Your task to perform on an android device: Filter the search for smart home speakers by the Google brand on the eBay app.
Image 0: 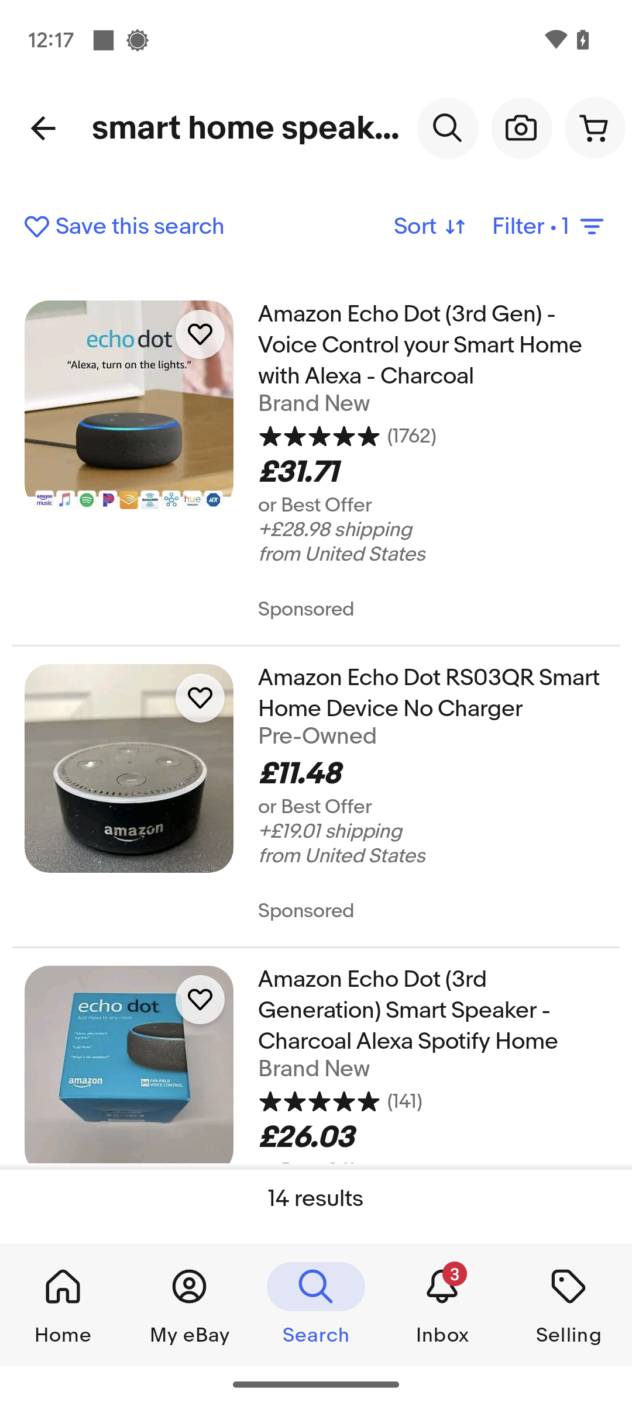
Click on the filters tab at the top-right of the screen.
Step 0: click (549, 227)
Image 1: 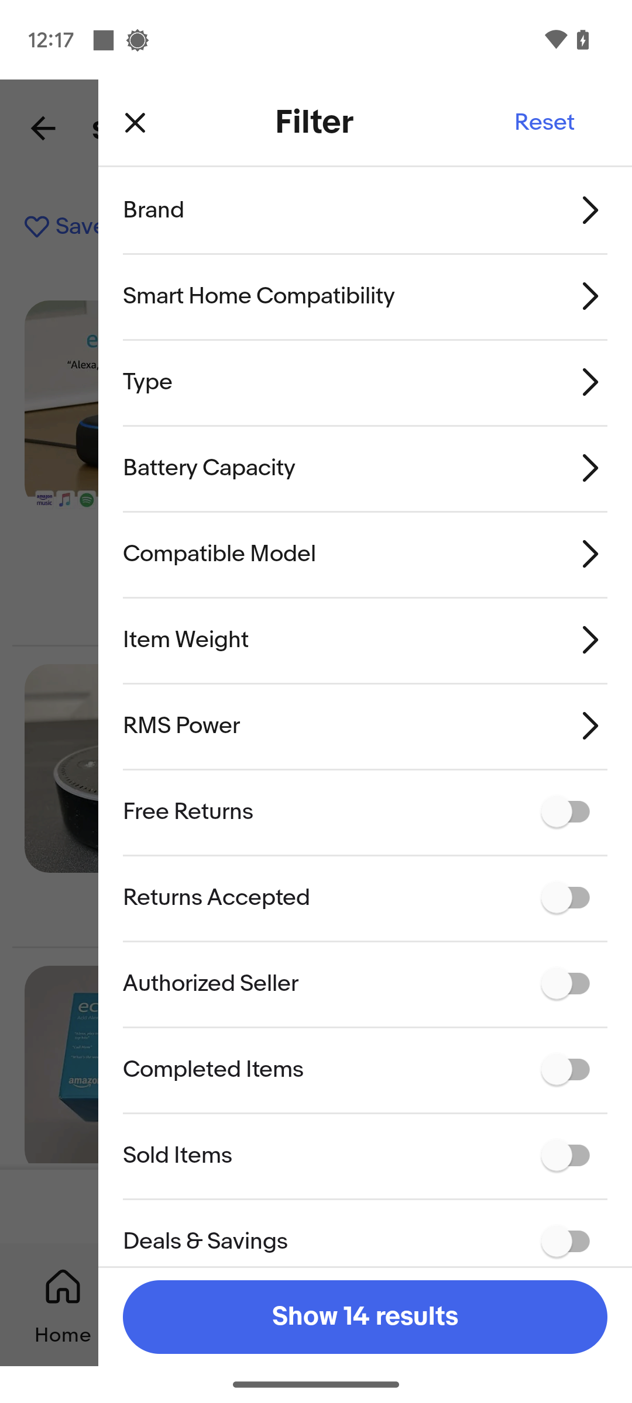
Click on the reset tab at the top-right of the screen.
Step 1: click (521, 127)
Image 2: 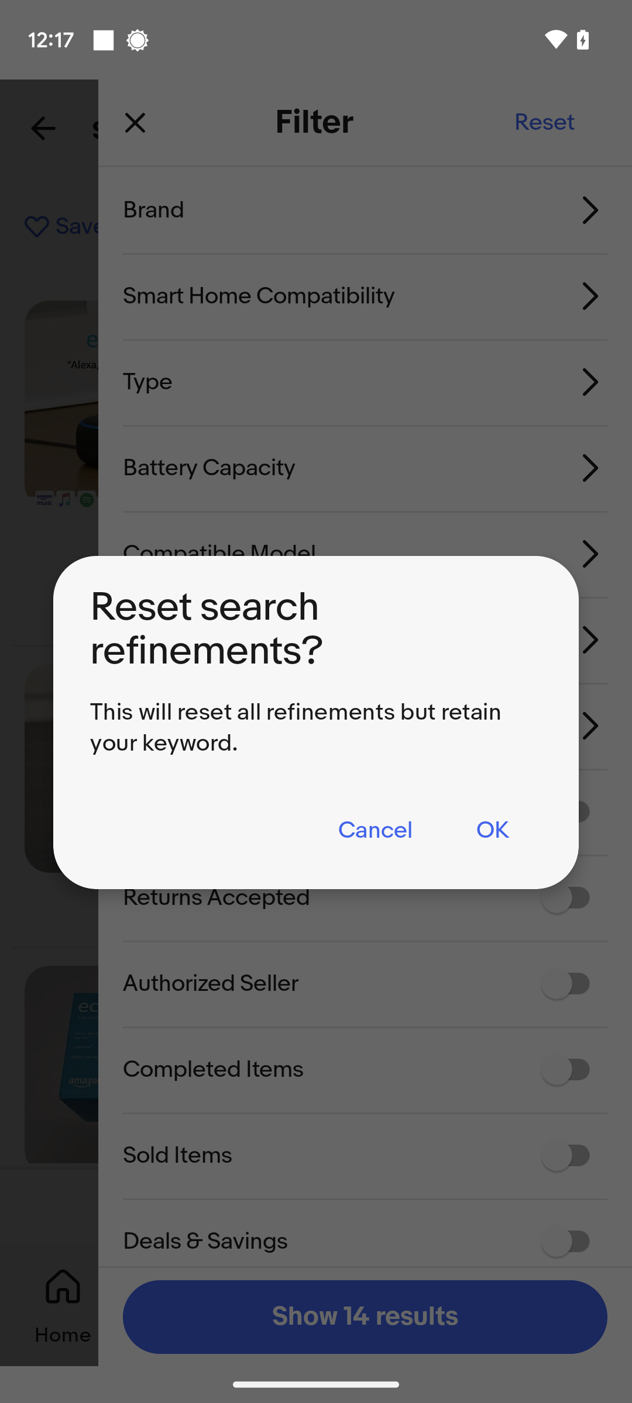
Click on OK.
Step 2: click (492, 831)
Image 3: 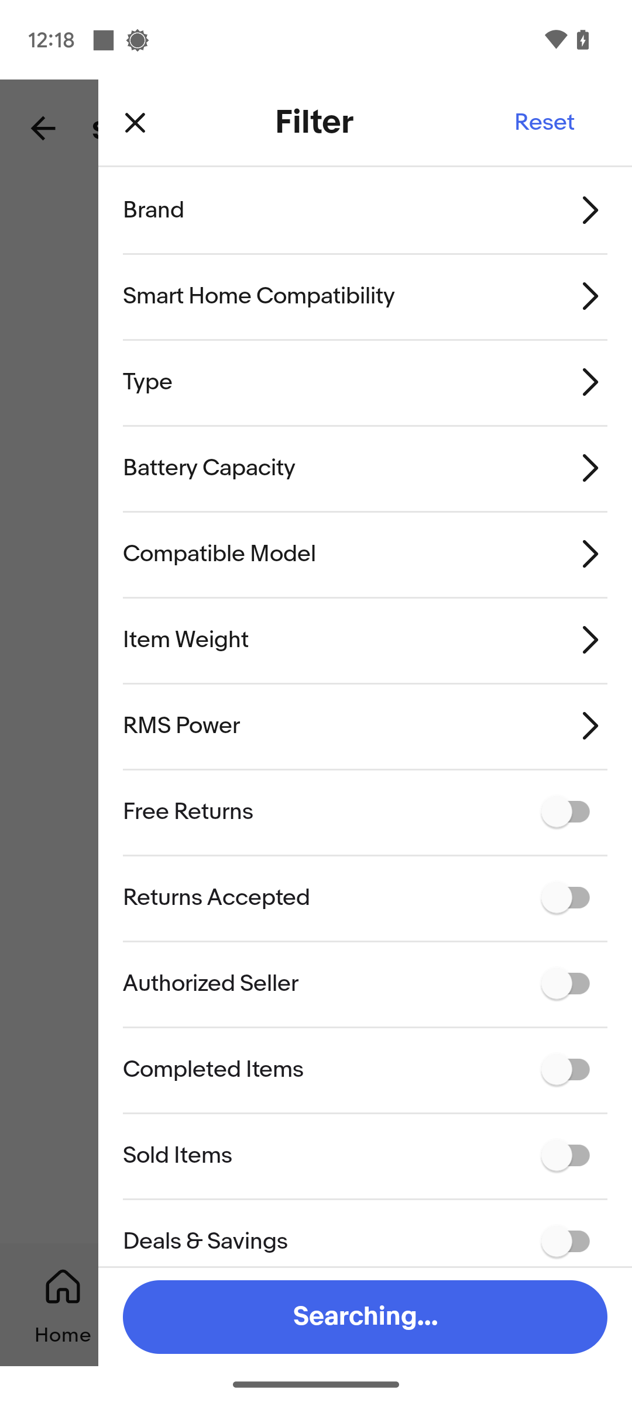
Click on OK.
Step 3: wait
Image 4: 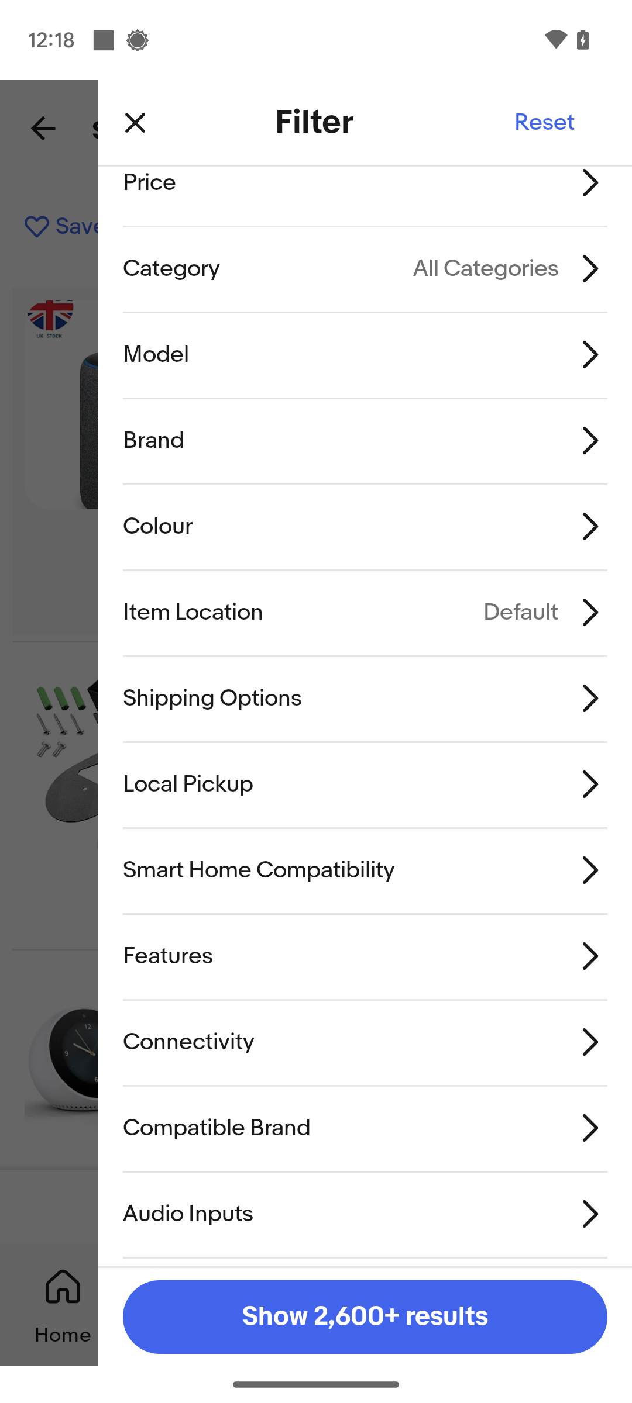
Click on the Brands tab.
Step 4: click (432, 441)
Image 5: 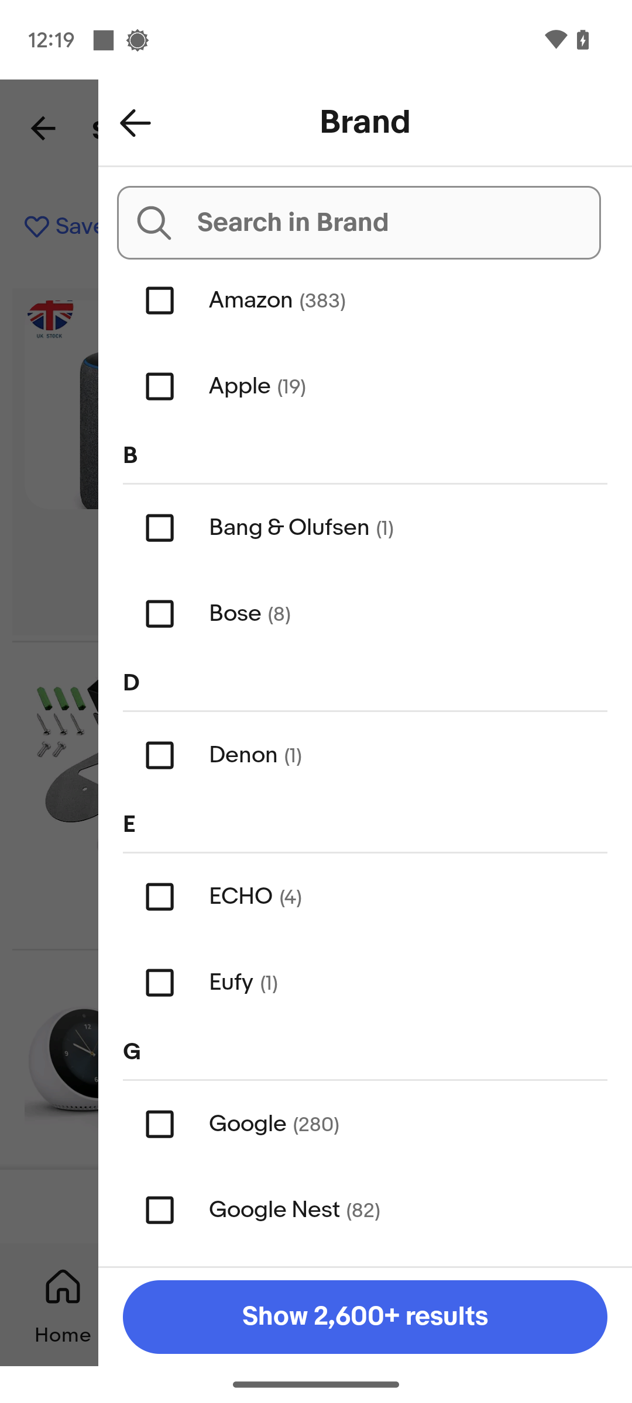
Select the Google brand.
Step 5: click (432, 1109)
Image 6: 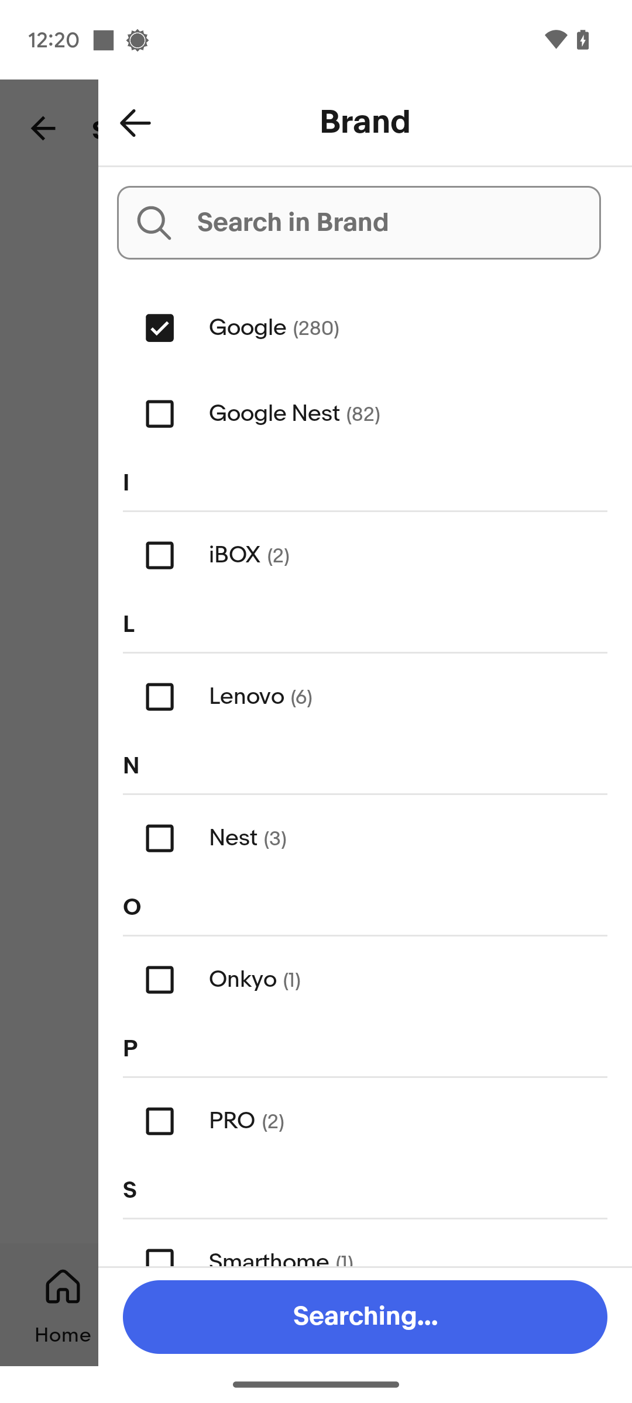
Select the Google brand.
Step 6: wait
Image 7: 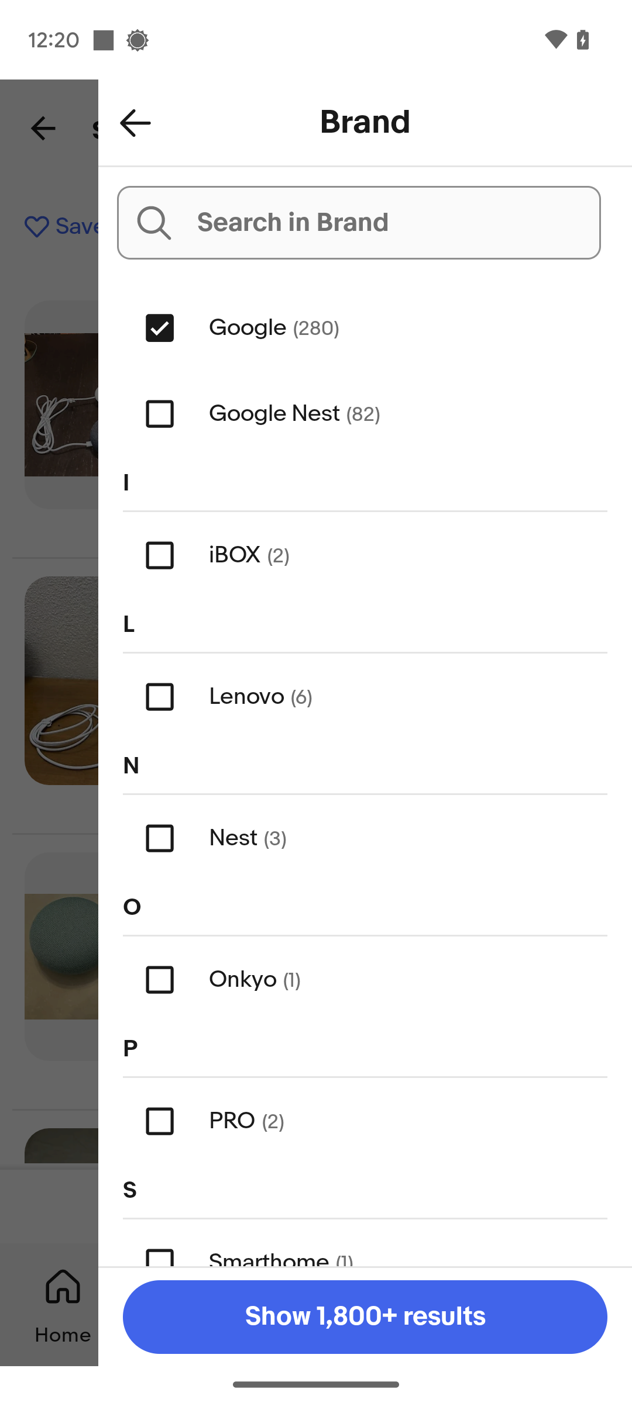
Click on the Show 1,800 results tab at the bottom of the screen.
Step 7: click (359, 1302)